Your task to perform on an android device: I feel a lack of motivation in myself because there is no one in my family with whom I can go cycling. I want to stay motivated, so check out the Ulmer Radler Club's posts for inspiration in the Strava app.
Image 0: 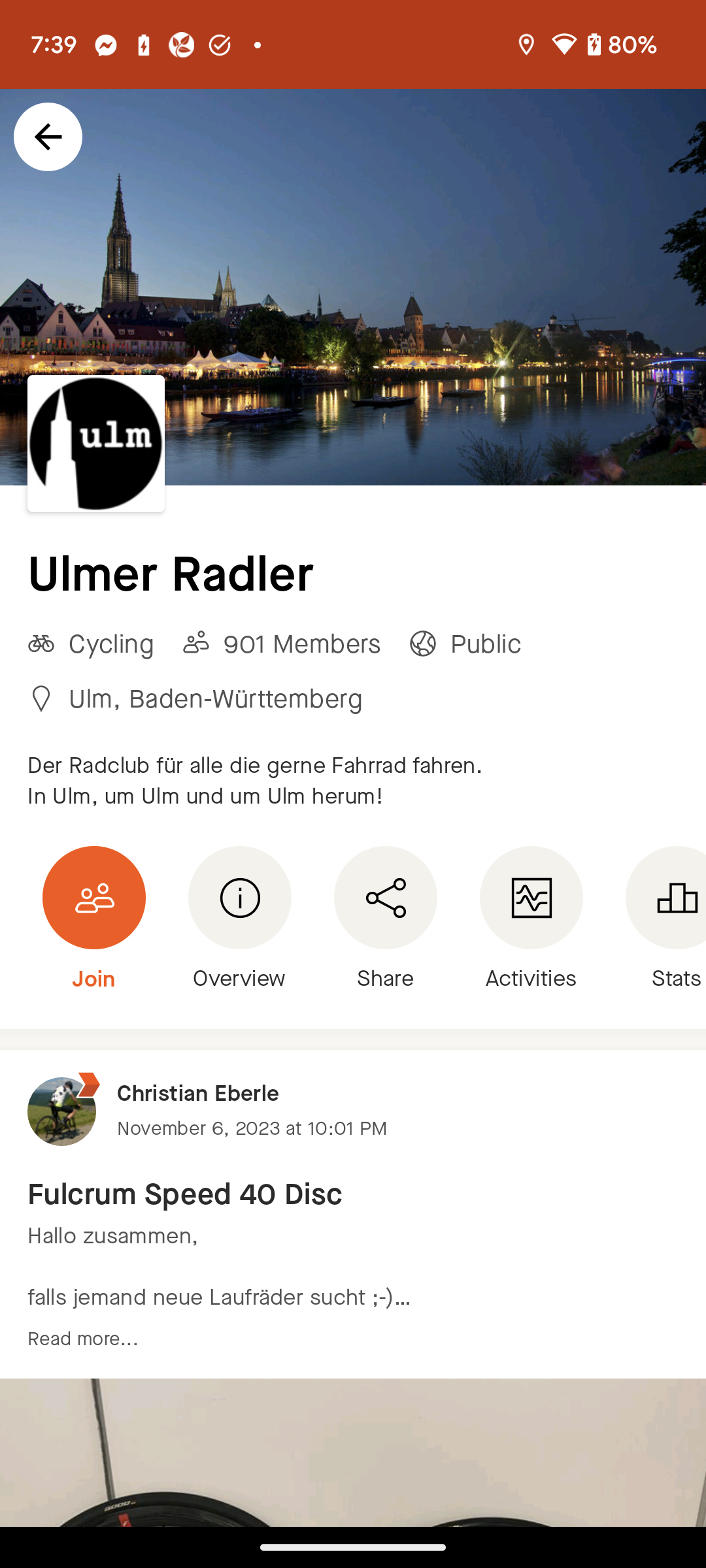
Scroll down to view the Ulmer Radler Club's post to stay motivated.
Step 0: scroll down
Image 1: 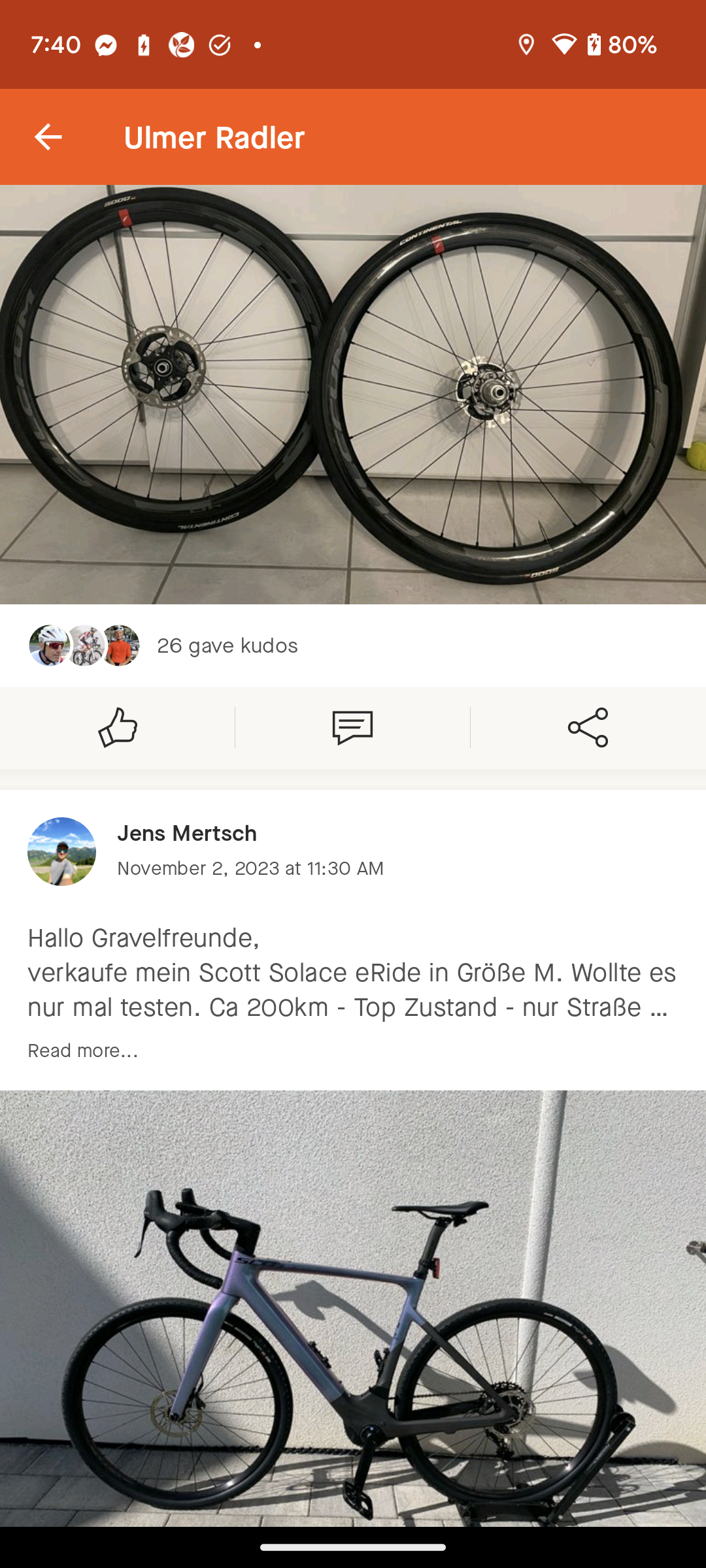
Scroll down to view the Ulmer Radler Club's post to stay motivated.
Step 1: scroll down
Image 2: 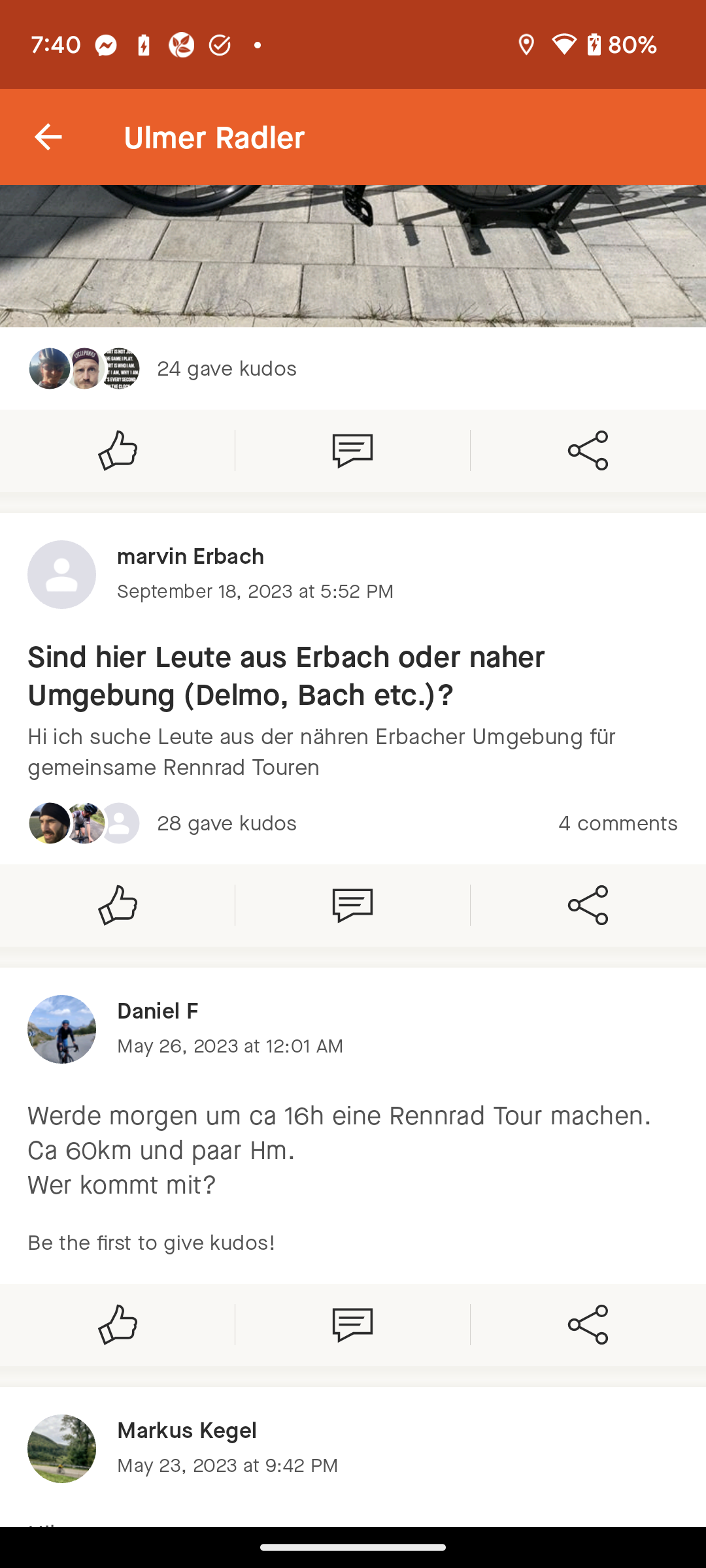
Scroll down to view the Ulmer Radler Club's post to stay motivated.
Step 2: scroll down